Your task to perform on an android device: I want to create a new presentation with the Madison template in the Microsoft PowerPoint app.
Image 0: 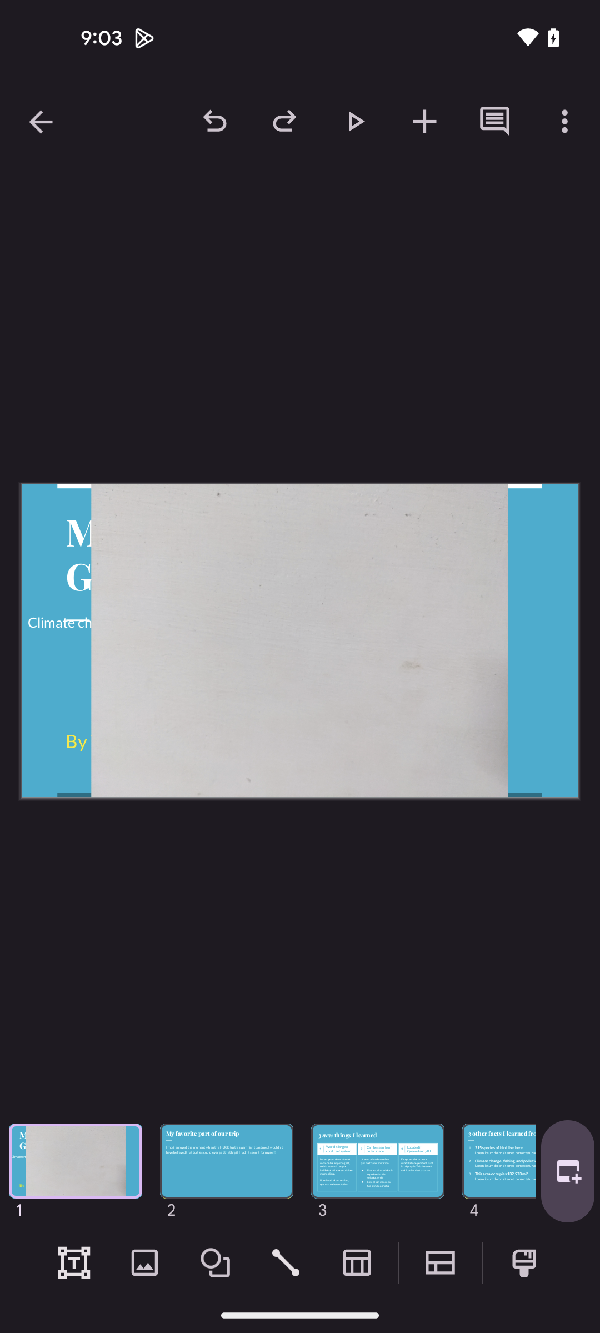
Open PowerPoint app
Step 0: open app "PowerPoint"
Image 1: 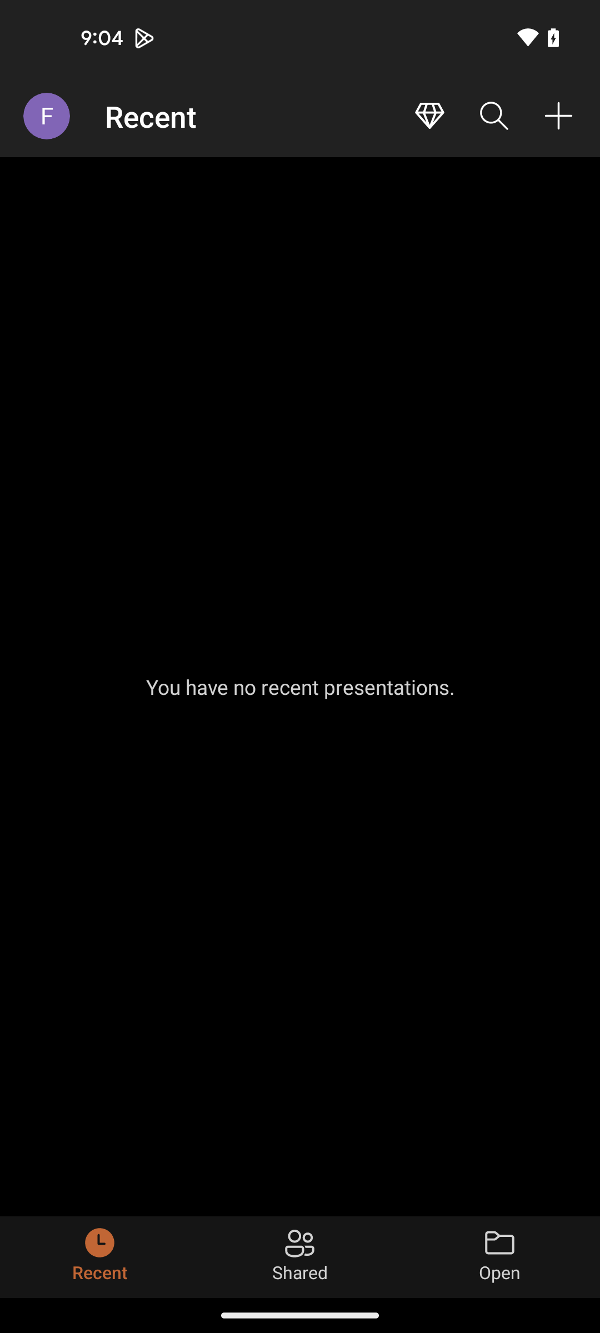
Click on the Plus icon at the top right corner of the screen
Step 1: click (558, 116)